Your task to perform on an android device: In the Jefit app, I should use the summary to track my progress if I want to keep myself motivated to work out.
Image 0: 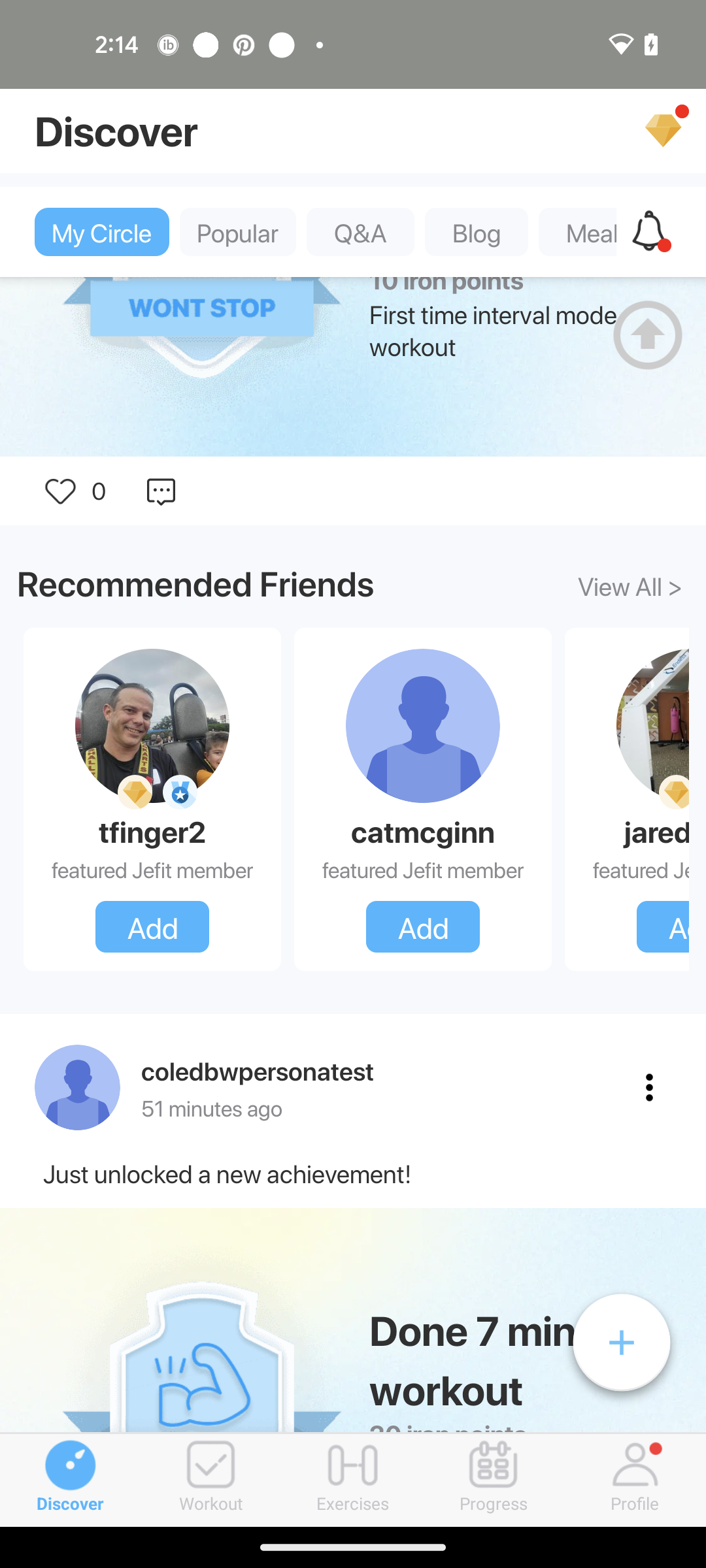
Go to the Progress tab
Step 0: click (494, 1480)
Image 1: 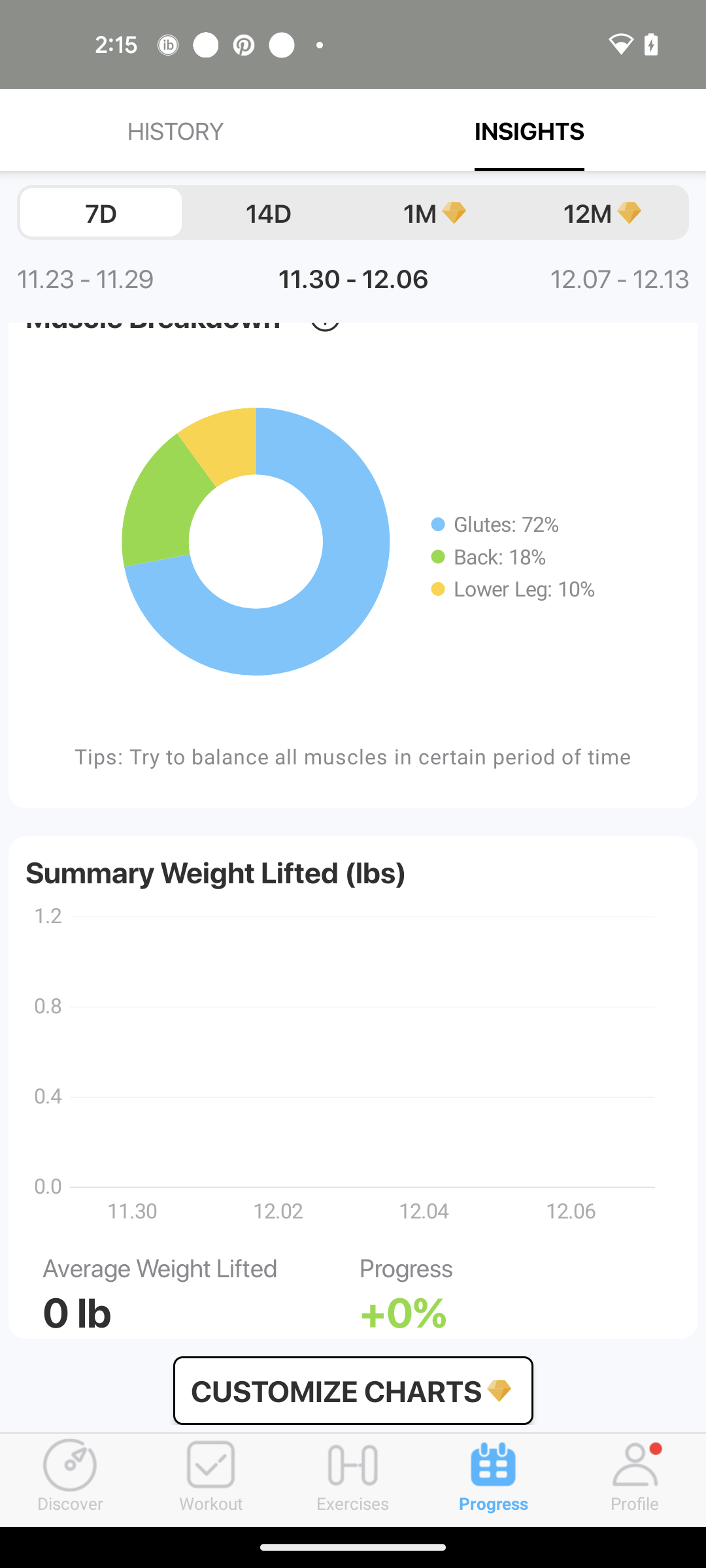
Swipe down to view complete progress
Step 1: scroll up
Image 2: 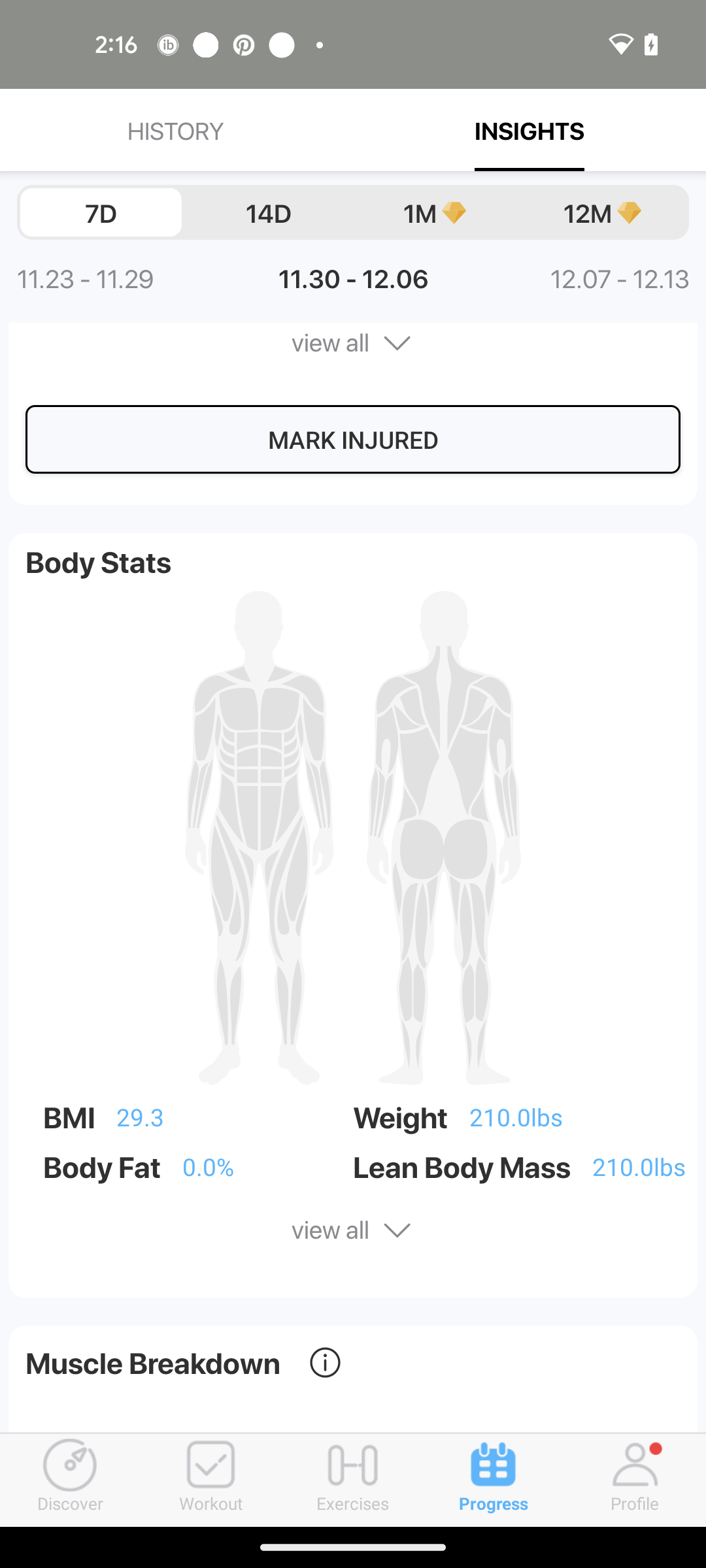
Swipe down to view complete progress
Step 2: scroll up
Image 3: 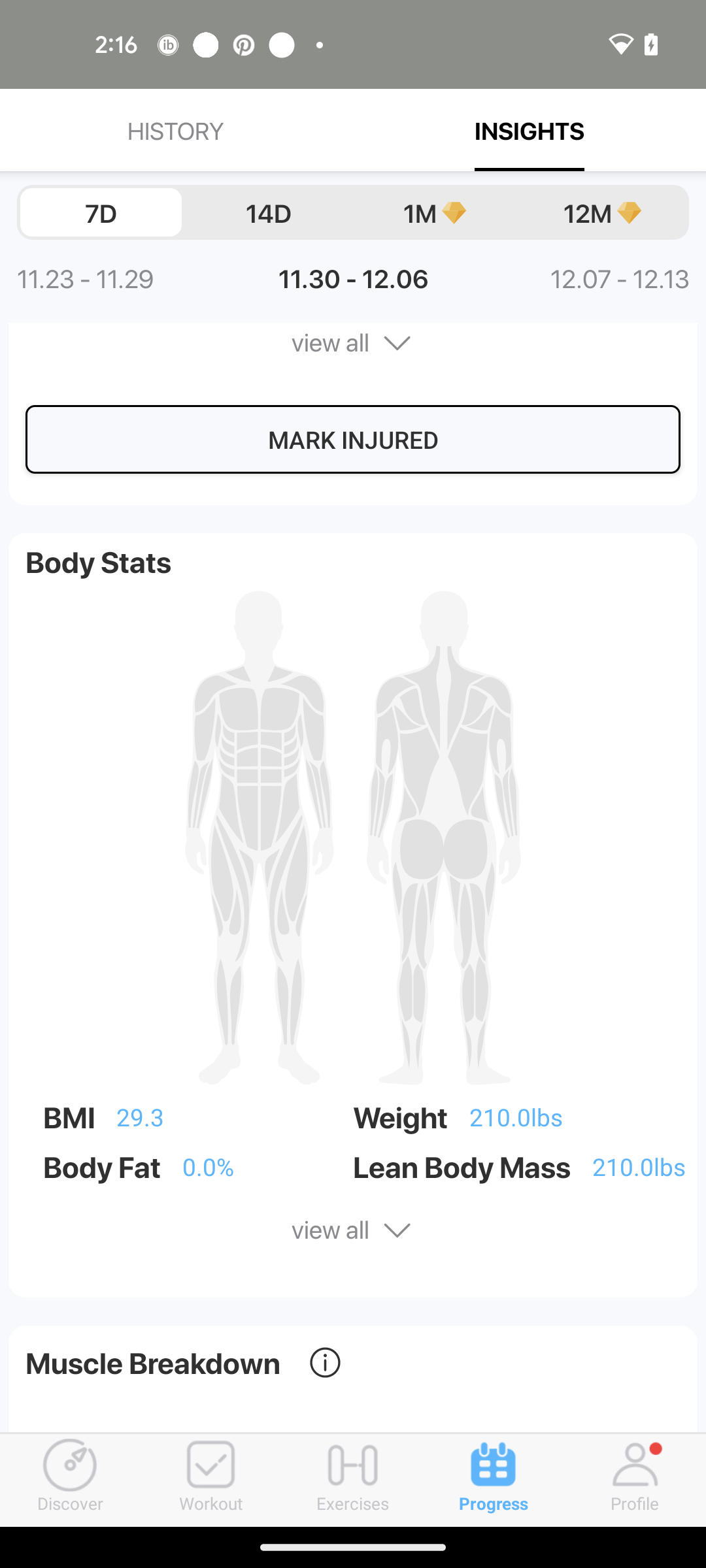
Swipe down to view complete progress
Step 3: scroll up
Image 4: 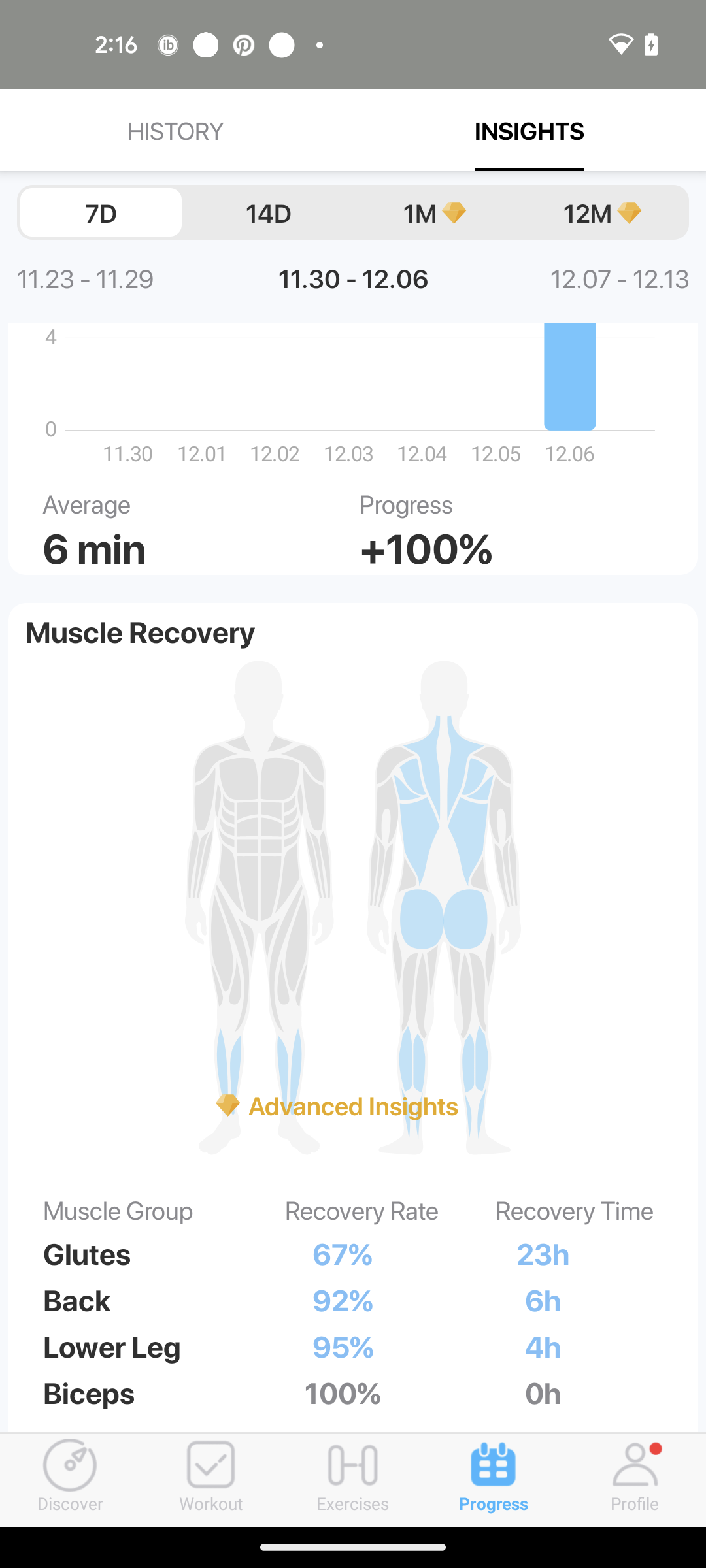
Swipe down to view complete progress
Step 4: scroll up